Your task to perform on an android device: My current athletic shoes are damaged, so I need new ones for my gym workouts. Use the Myntra app to look for Nike sports shoes.
Image 0: 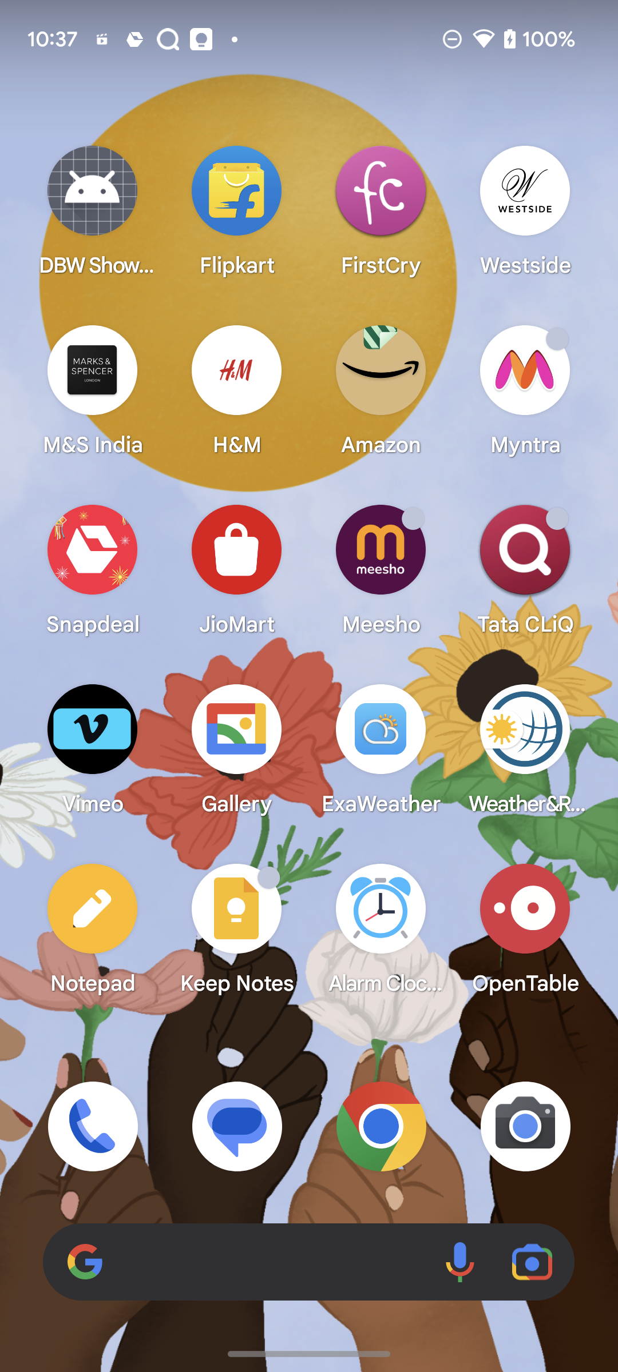
Open Myntra app
Step 0: open app "Myntra"
Image 1: 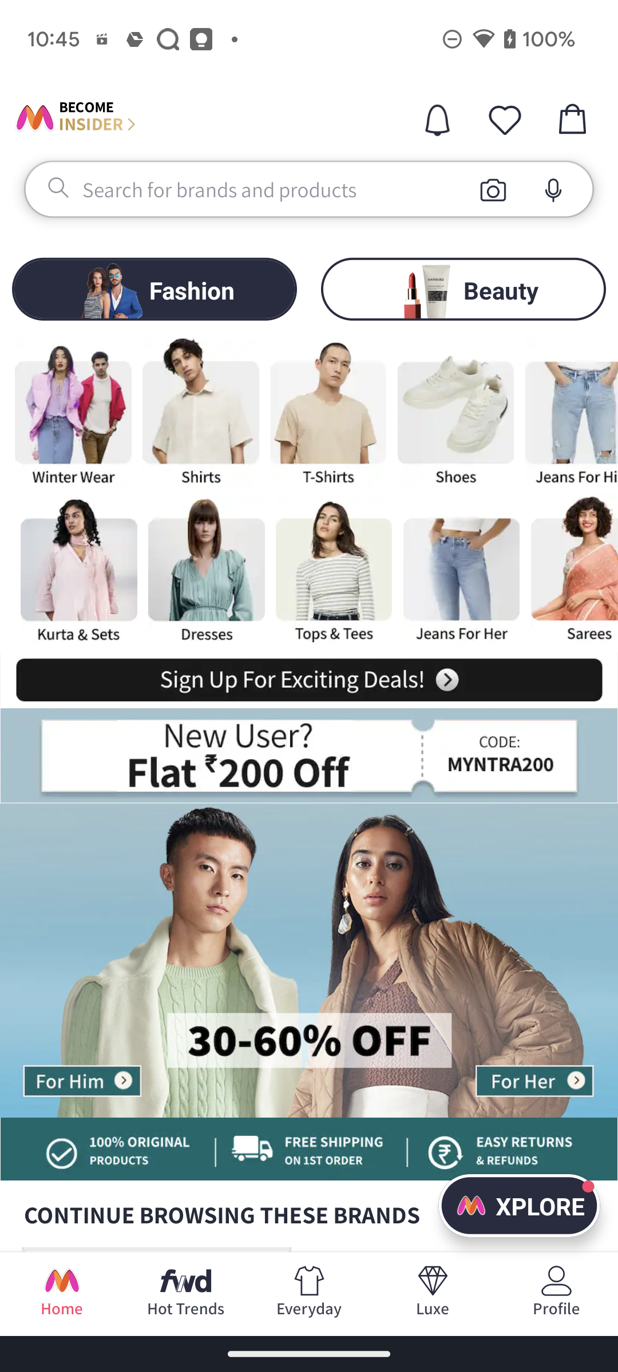
Click on the Search bar at the top of the screen
Step 1: click (193, 190)
Image 2: 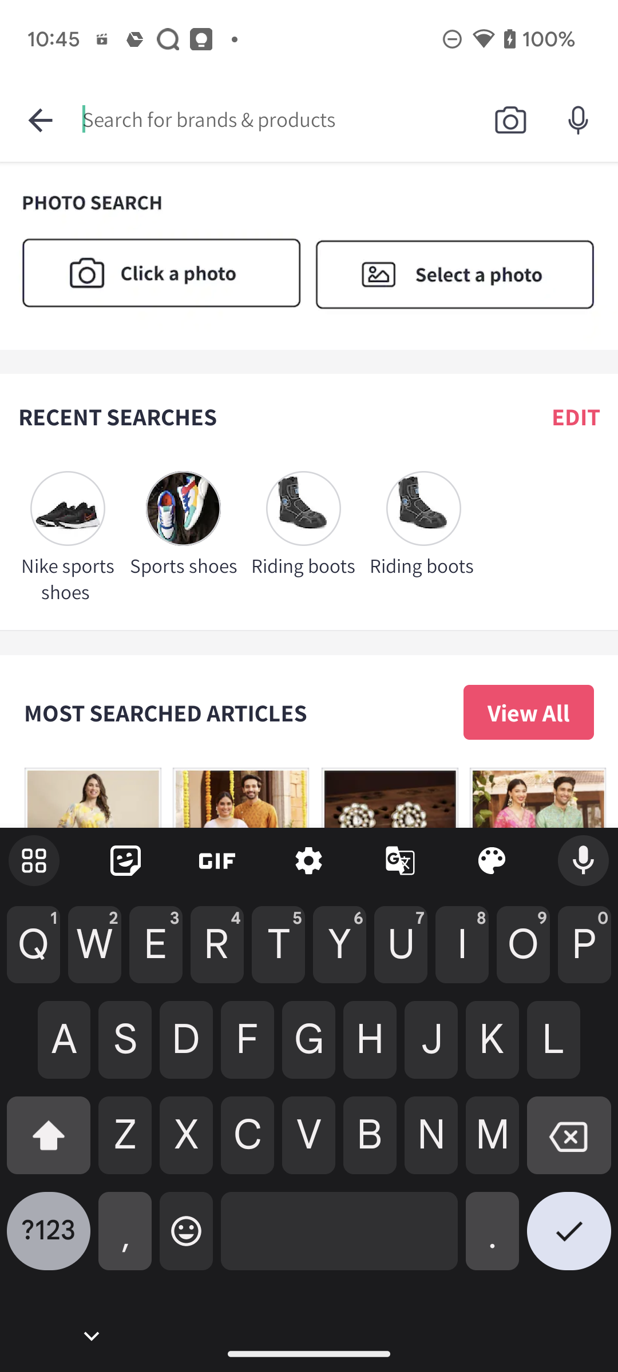
Search for Nike sports shoes
Step 2: type "Nike sports shoes"
Image 3: 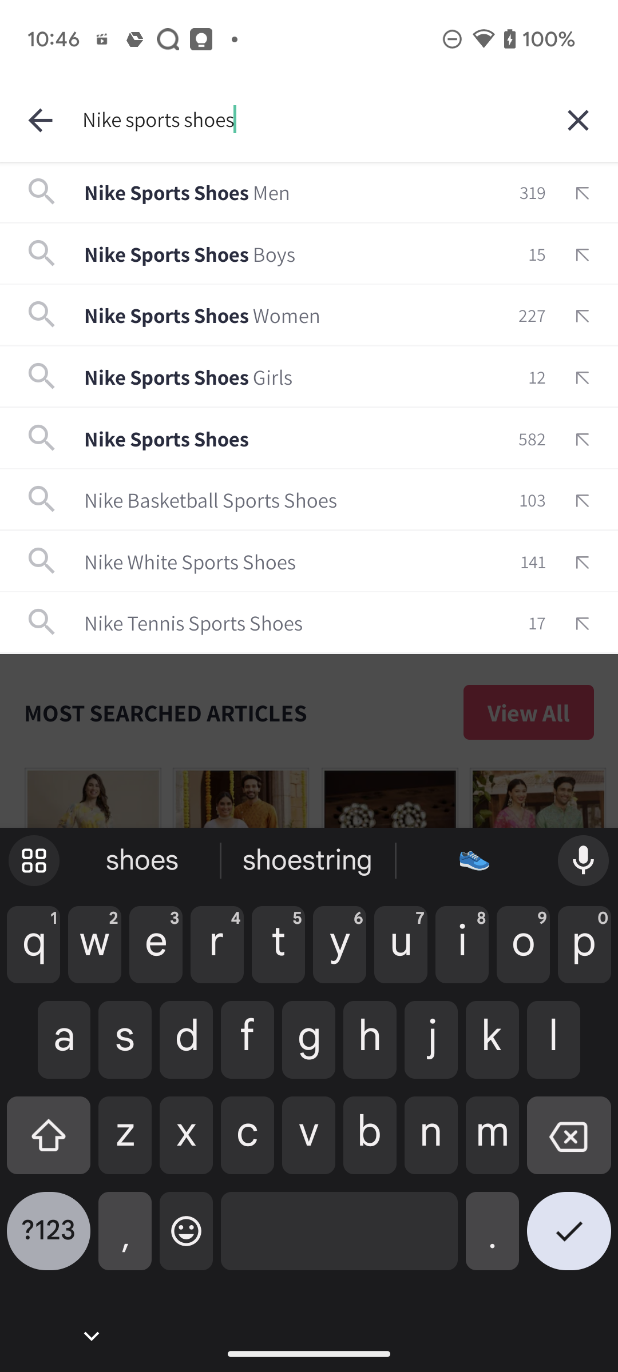
Click on the first search suggestion
Step 3: click (187, 192)